Your task to perform on an android device: Report an object on Road Hazard on the route to Lal Qila on the Maps app.
Image 0: 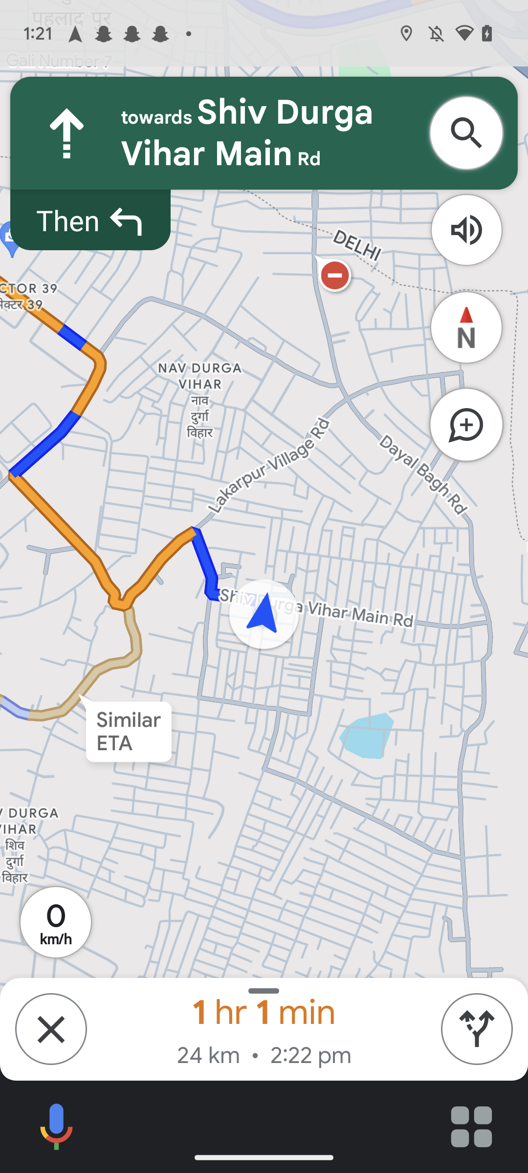
Click on the + icon.
Step 0: click (471, 424)
Image 1: 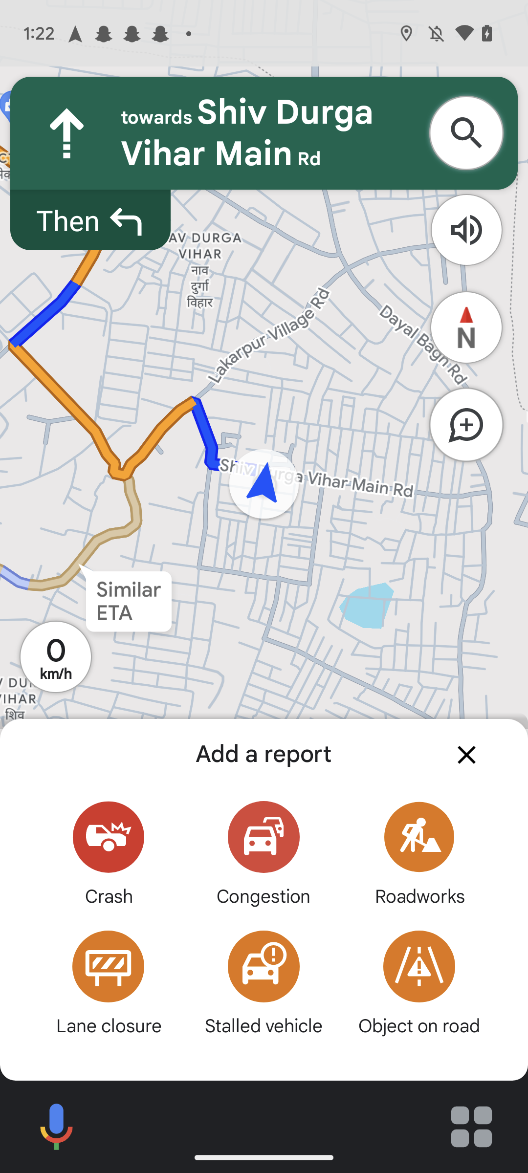
Click on the button "Object on Road"
Step 1: click (420, 966)
Image 2: 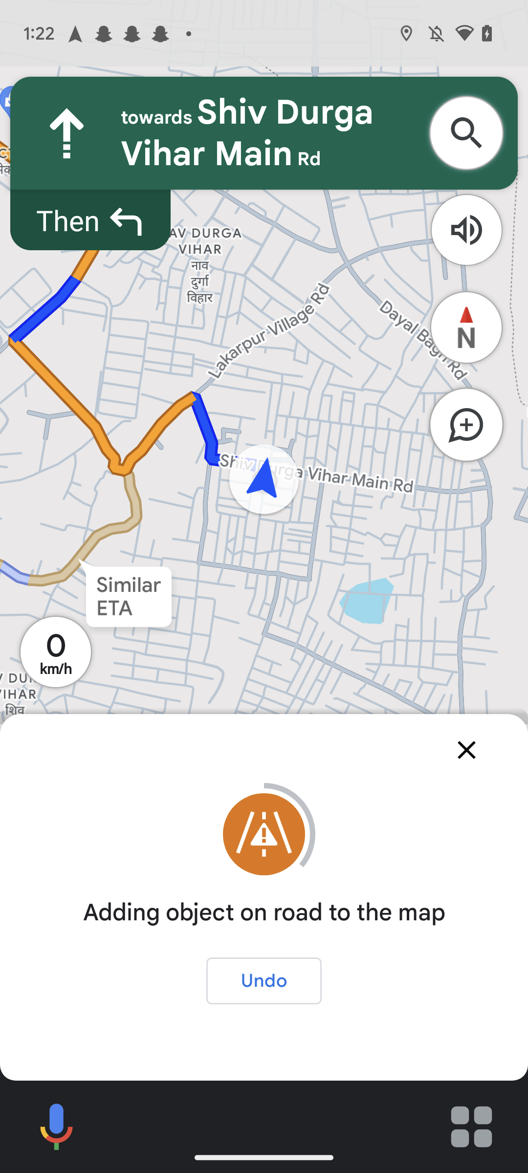
Click on the button "Object on Road"
Step 2: wait